Your task to perform on an android device: I would like constant weather updates. The weather alert notification for Detroit can be enabled in the AccuWeather app's settings.
Image 1: 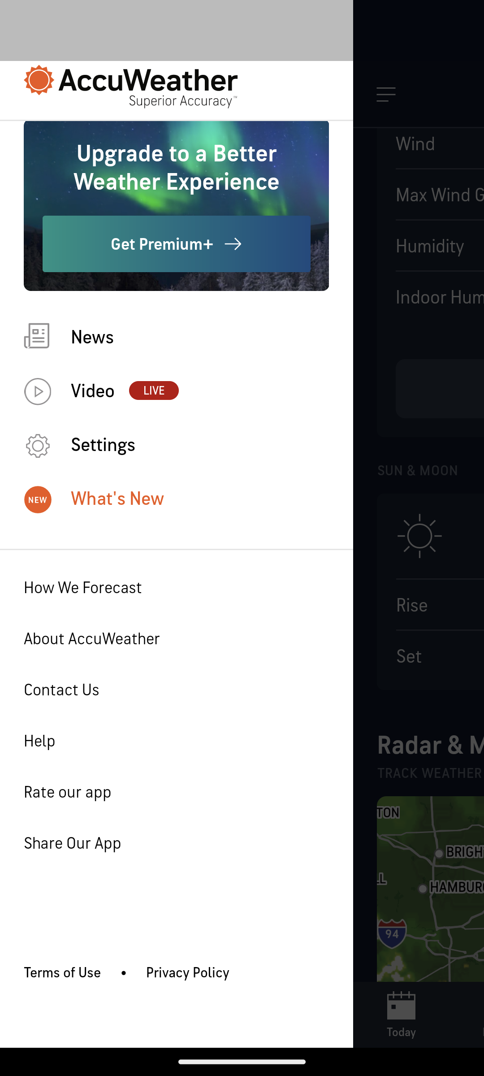
Go to the Settings in AccuWeather app
Step 1: click (103, 444)
Image 2: 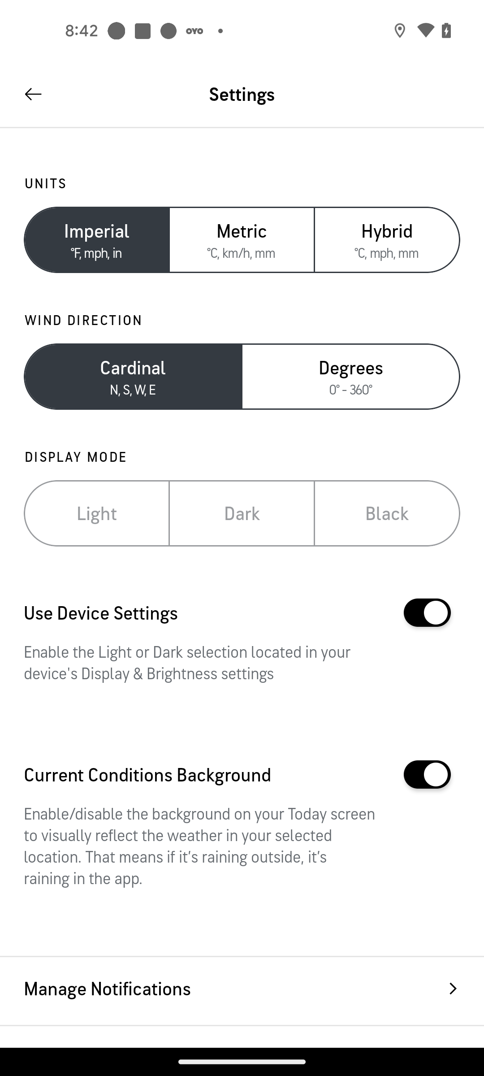
Open the Manage Notifications at the bottom of the screen
Step 2: click (242, 992)
Image 3: 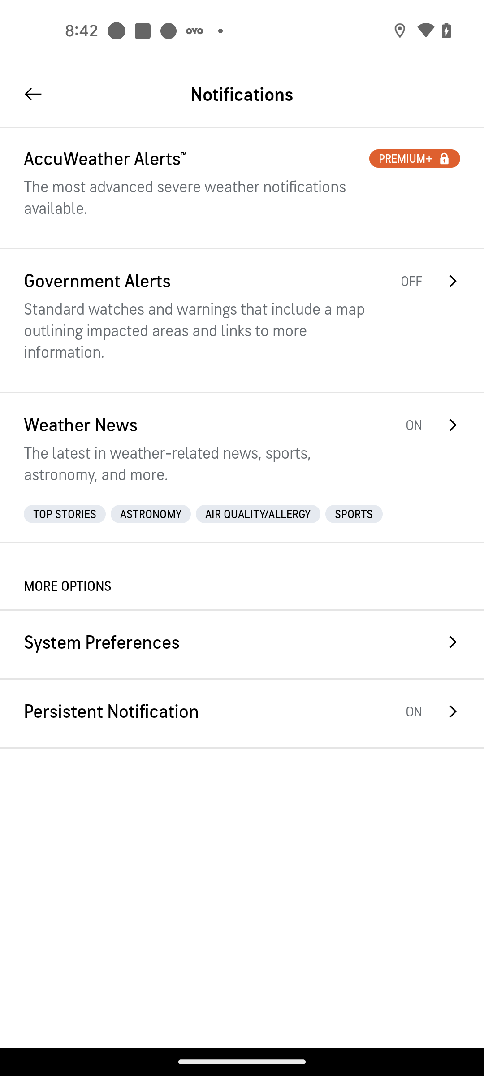
Go to the Government Alerts option
Step 3: click (199, 331)